Your task to perform on an android device: Browse Fictional books for me on the Kobo app.
Image 1: 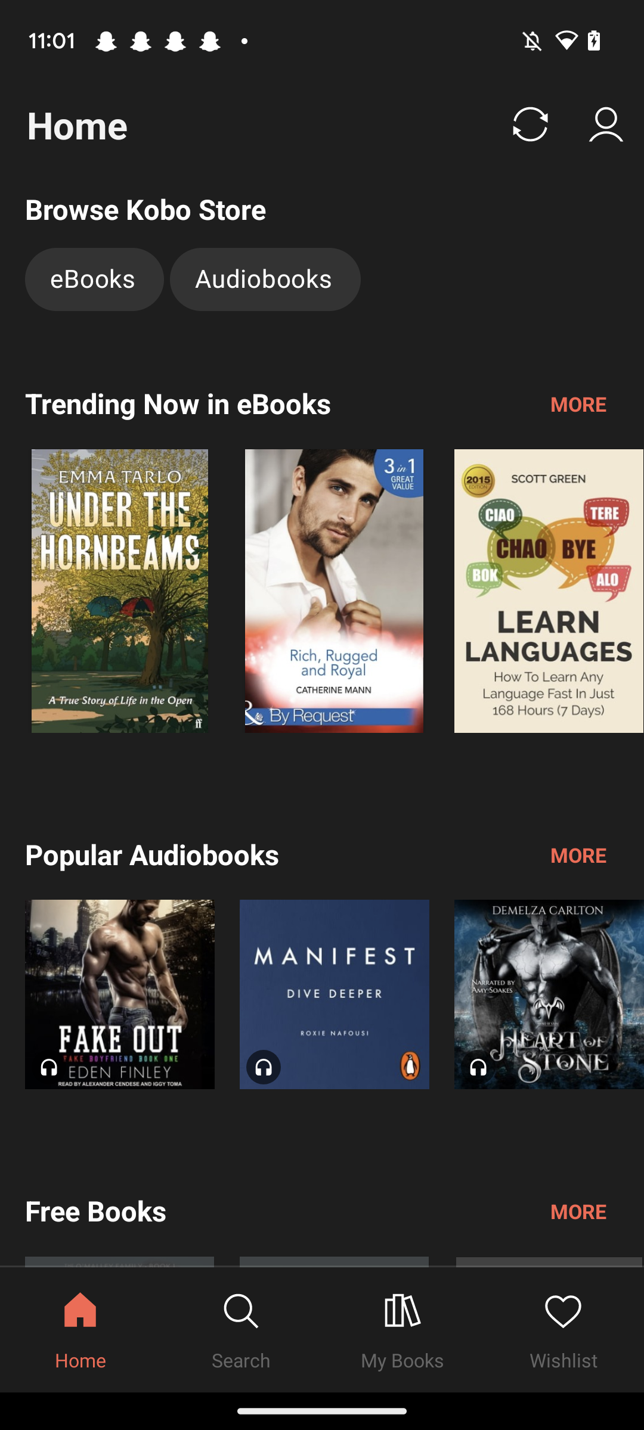
Click on the My Books tab at the bottom.
Step 1: click (402, 1330)
Image 2: 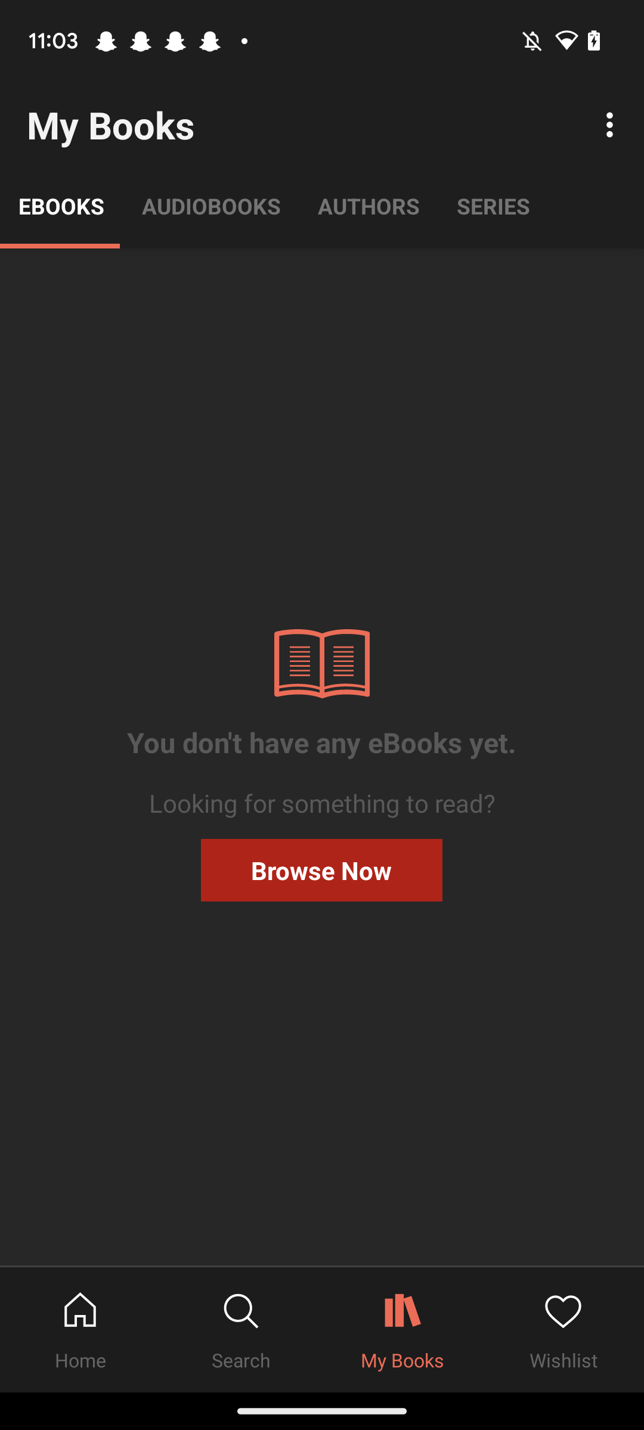
Click on the "Browse Now" tab.
Step 2: click (321, 870)
Image 3: 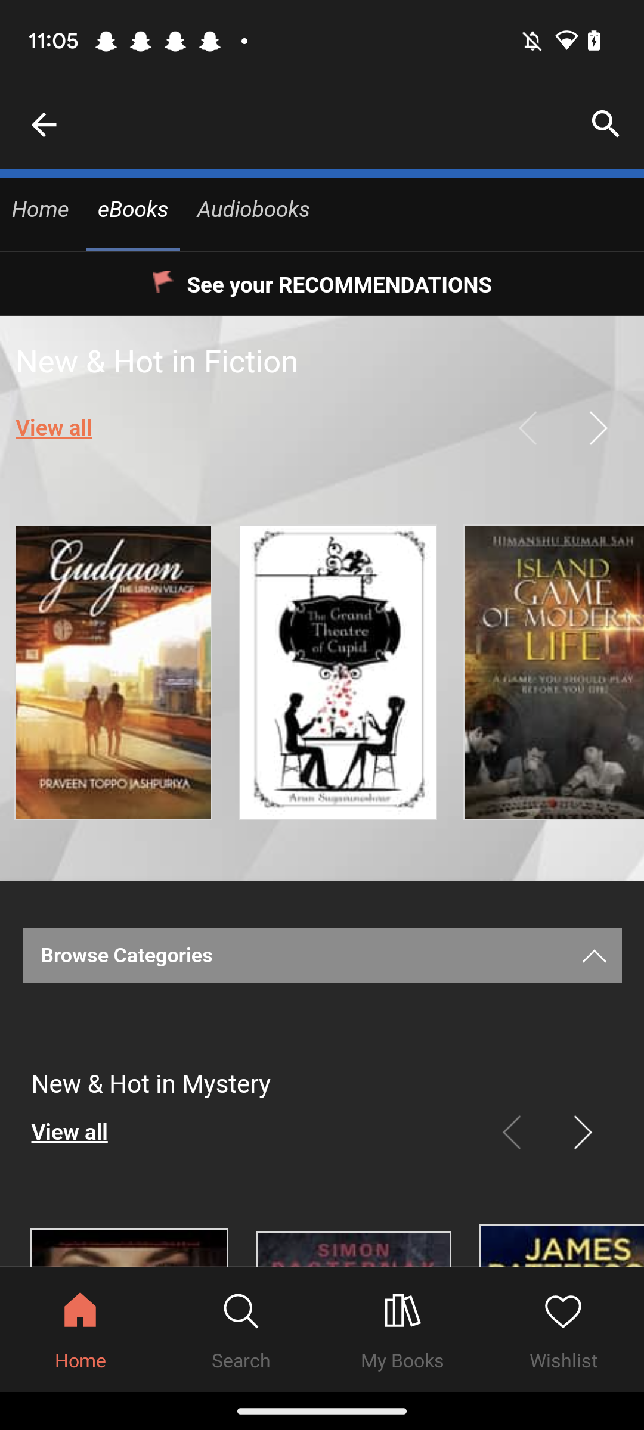
Scroll up
Step 3: scroll down
Image 4: 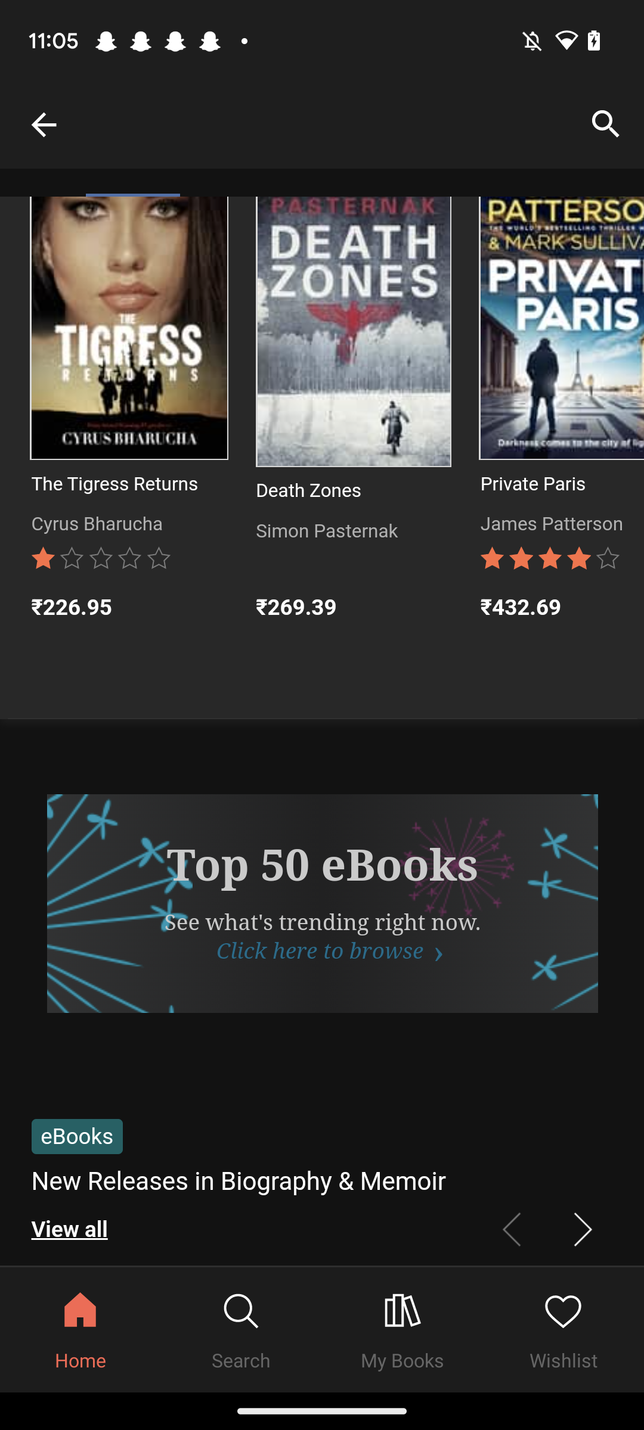
Scroll up
Step 4: scroll down
Image 5: 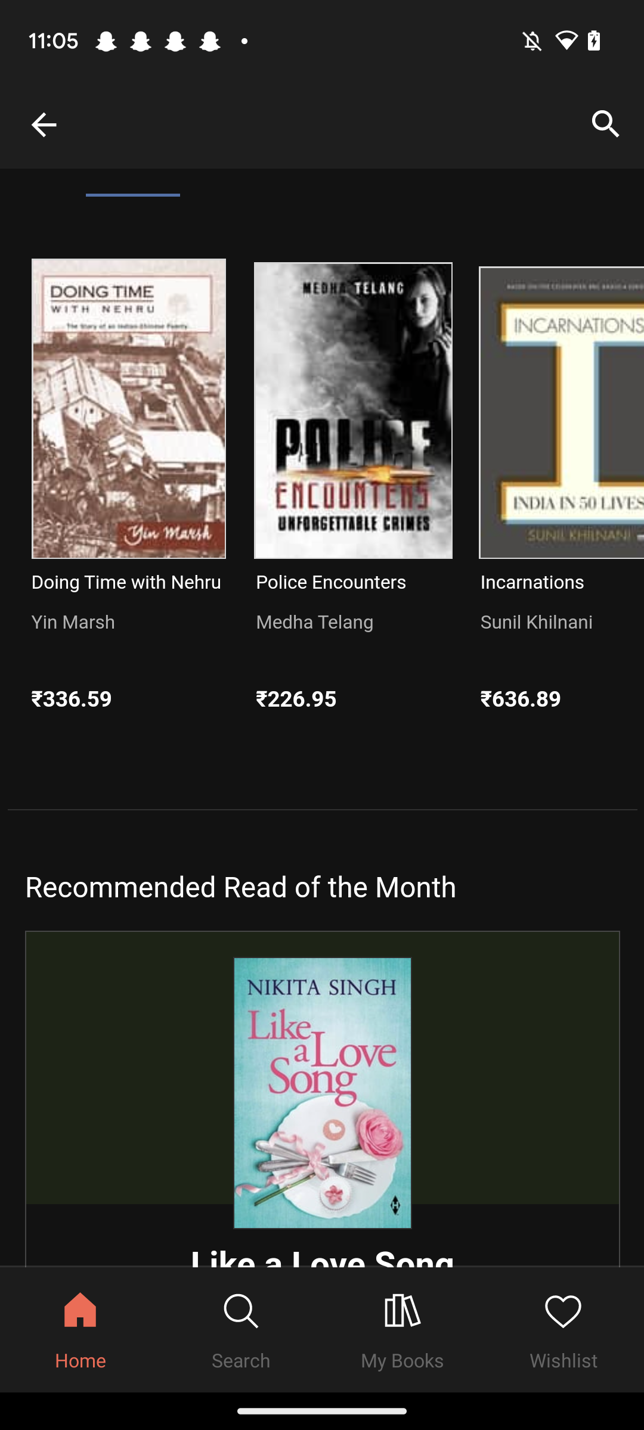
Scroll up
Step 5: scroll down
Image 6: 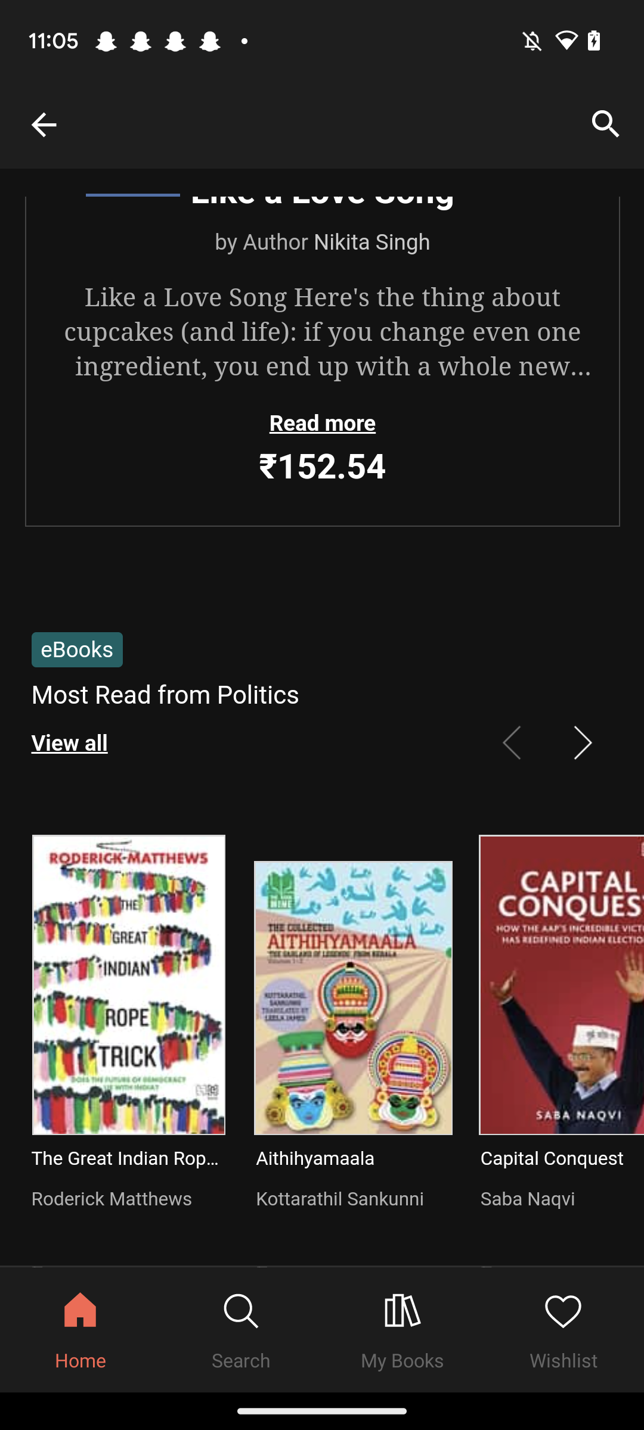
Scroll up
Step 6: scroll down
Image 7: 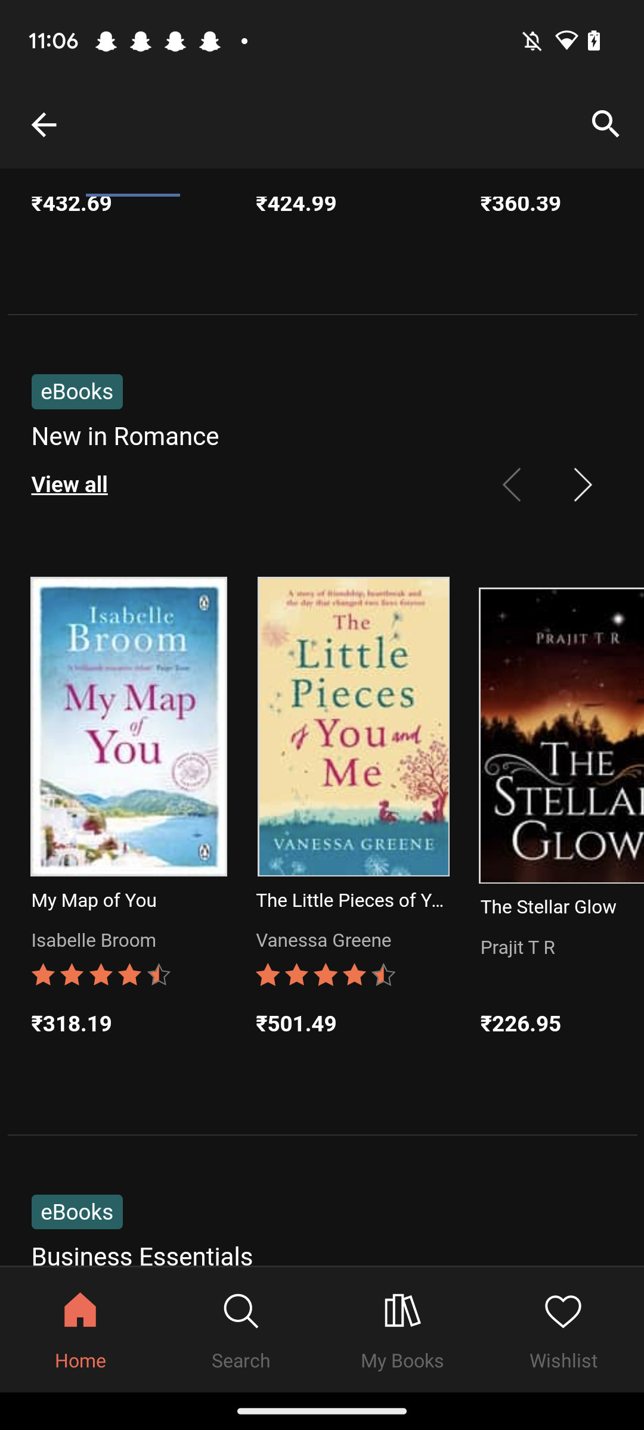
Scroll up
Step 7: scroll down
Image 8: 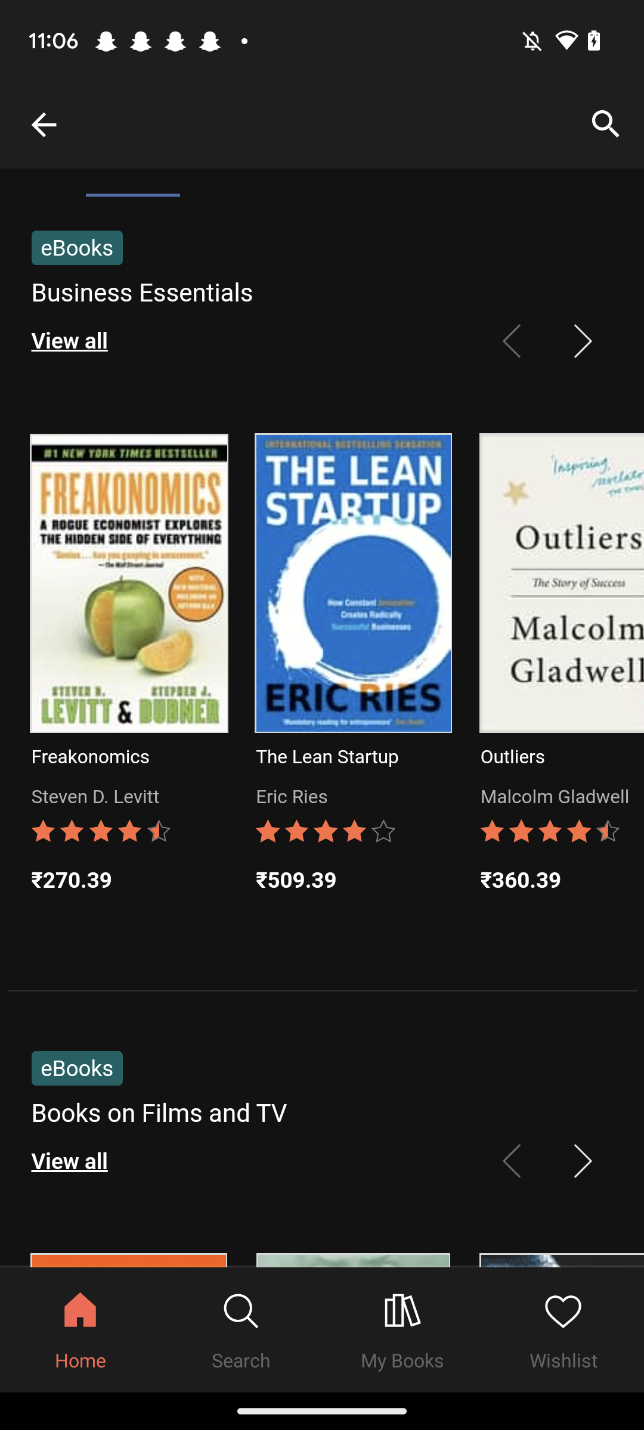
Scroll up
Step 8: scroll down
Image 9: 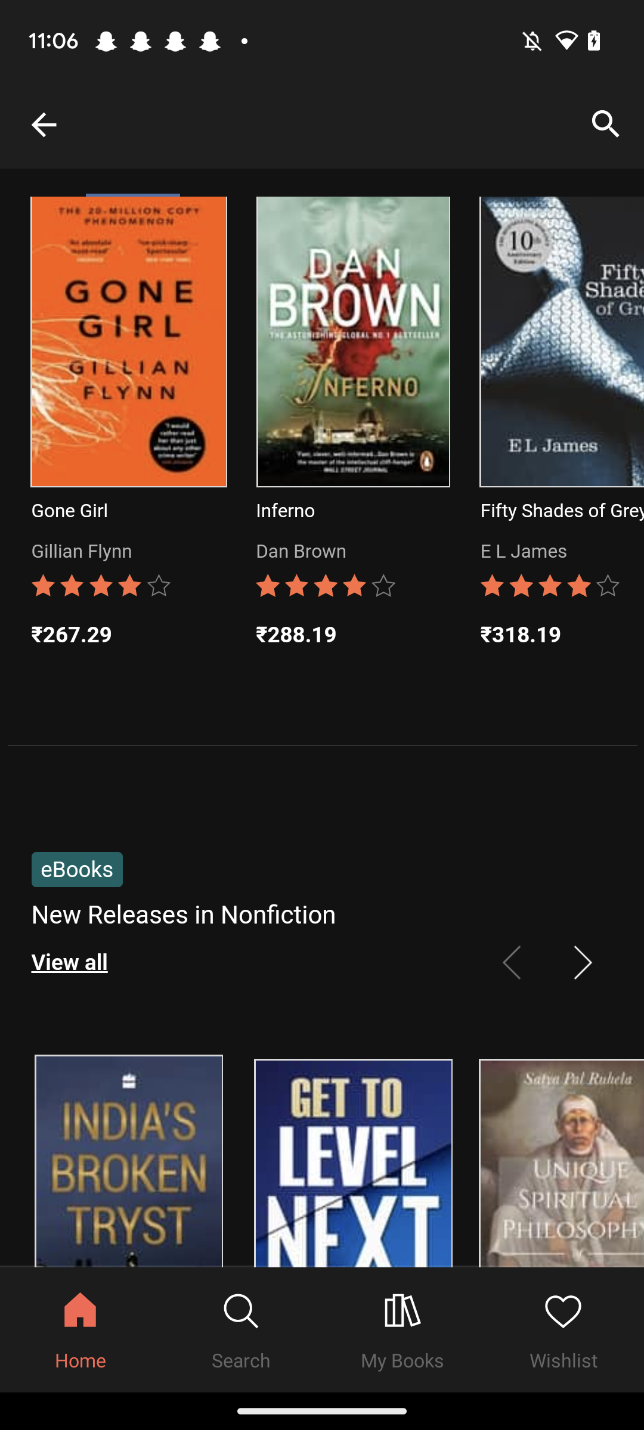
Scroll up
Step 9: scroll down
Image 10: 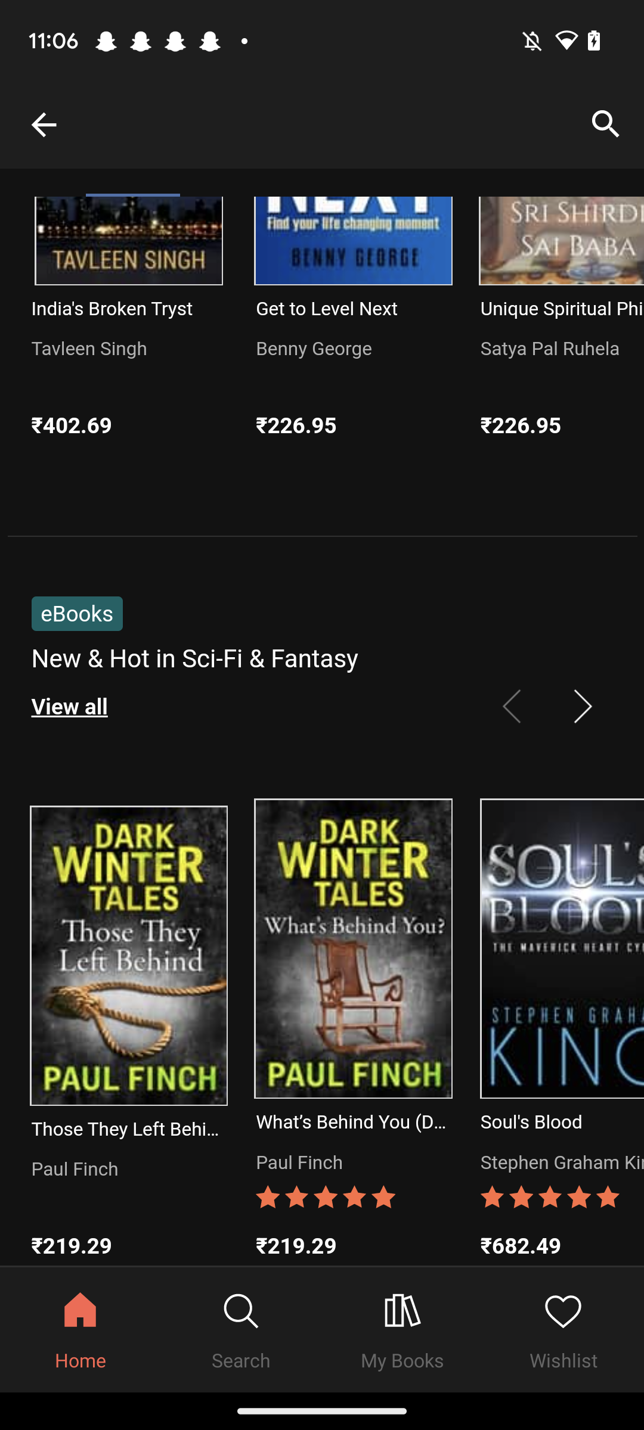
Click on the View all tab of the "Sci-fi & fantasy tab.
Step 10: click (69, 706)
Image 11: 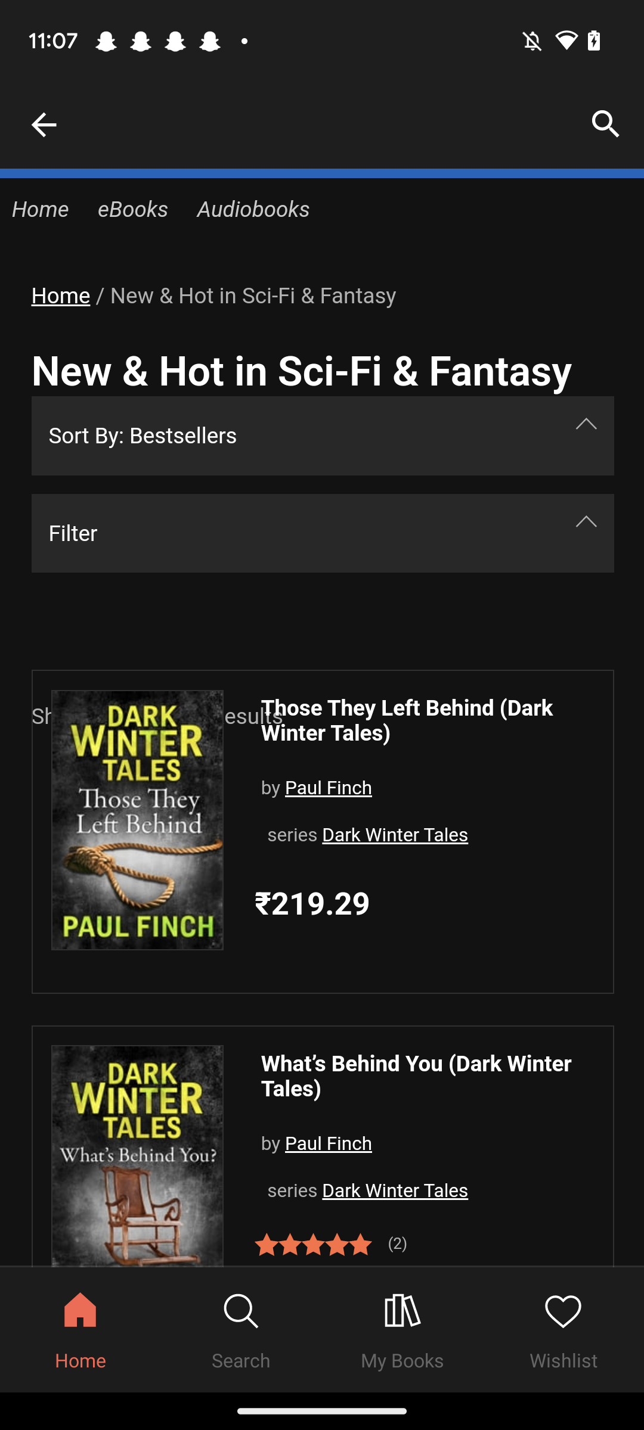
Scroll up
Step 11: scroll down
Image 12: 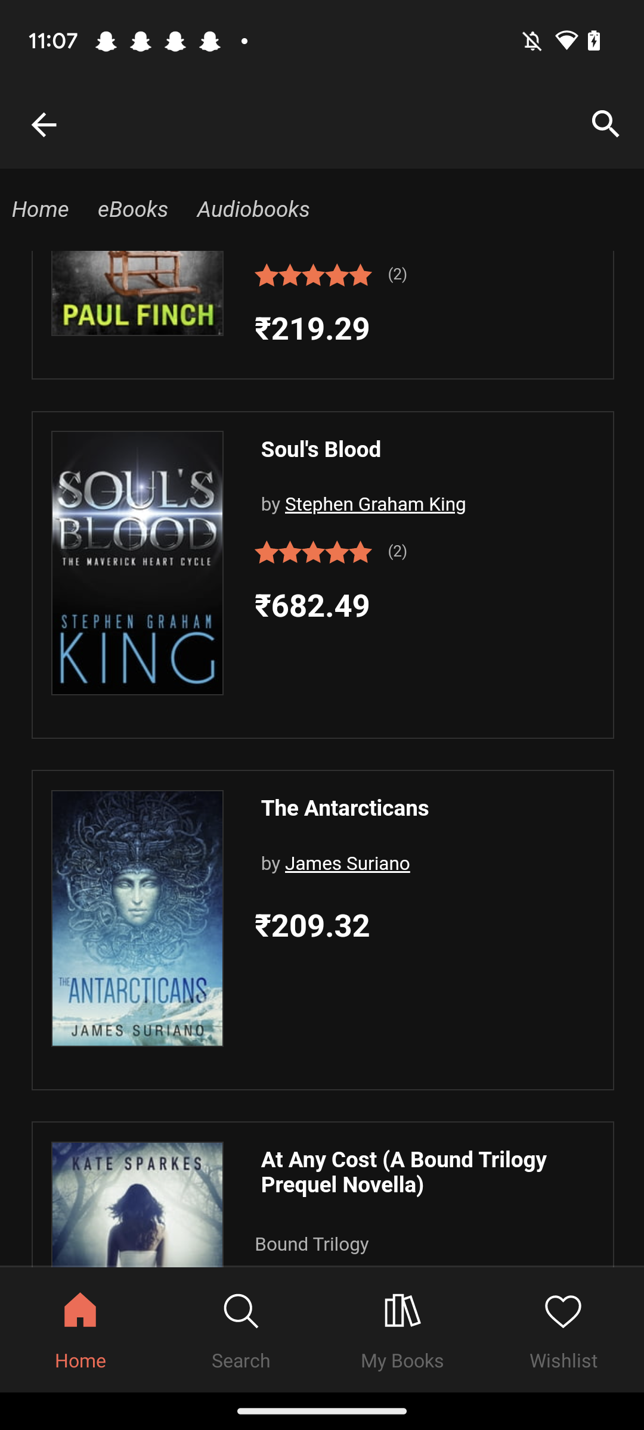
Scroll up
Step 12: scroll down